Your task to perform on an android device: I want to import some contacts from a file on my device, so import contacts from the contacts.vcf file to my phone in the Phonebook app.
Image 0: 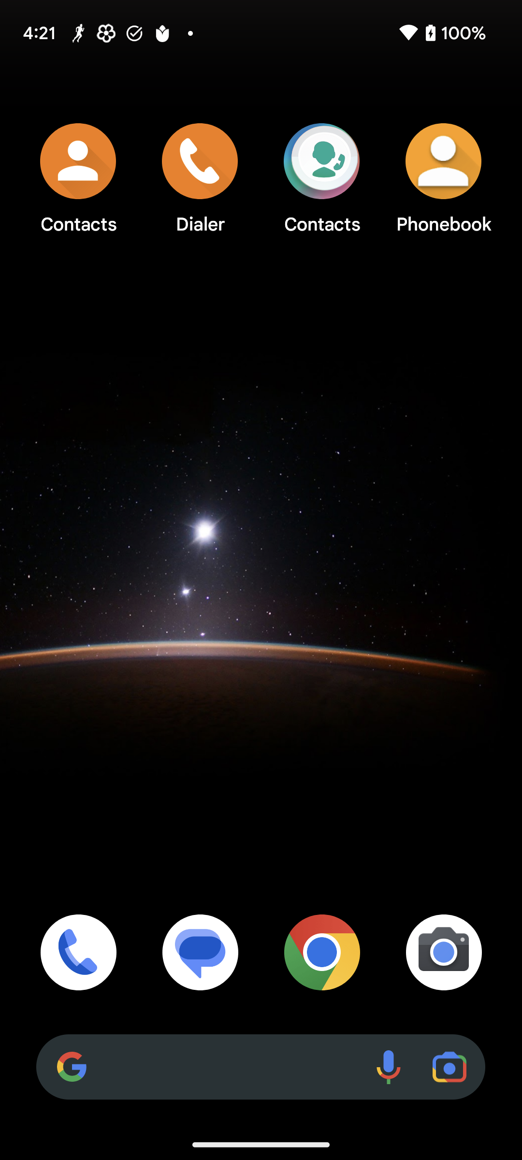
Open the Phonebook app.
Step 0: open app "Phonebook"
Image 2: 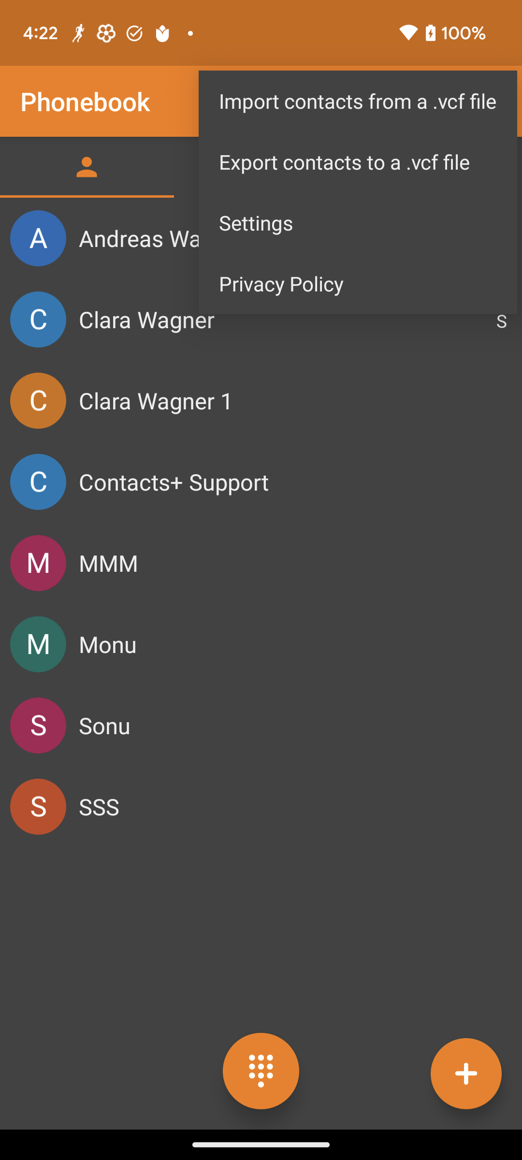
Click on the Import contacts from a .vcf file to select this option.
Step 2: click (358, 101)
Image 3: 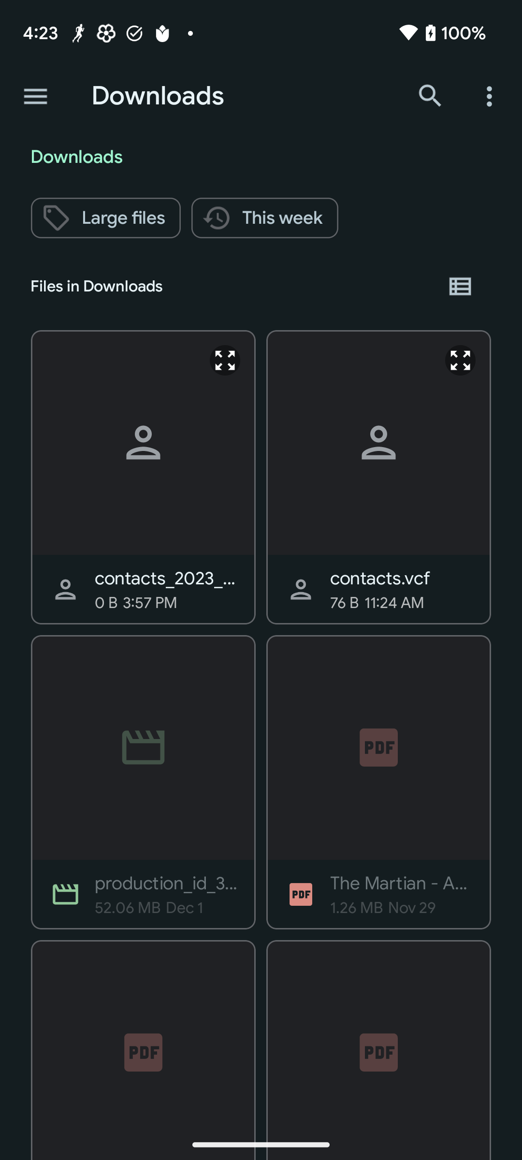
Click on the contacts.vcf file to select this file to import contacts.
Step 3: click (378, 442)
Image 4: 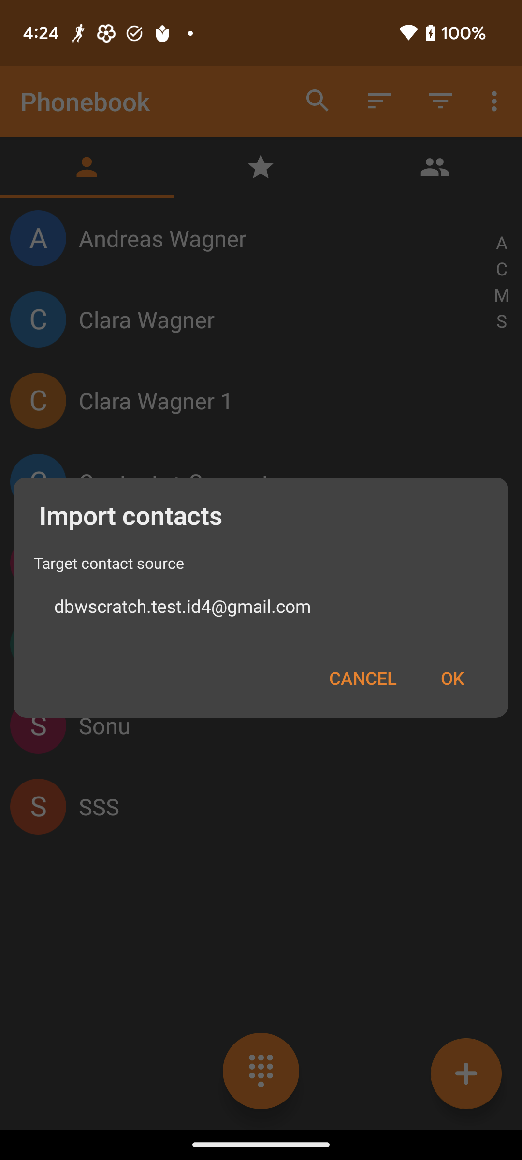
Click on the OK button to import contacts from this file.
Step 4: click (452, 678)